Your task to perform on an android device: I want to take help from FitAI app to know the time period to reduce the 2kg weight, so take the help to know how much time it will take to reduce the 2kg weight.
Image 0: 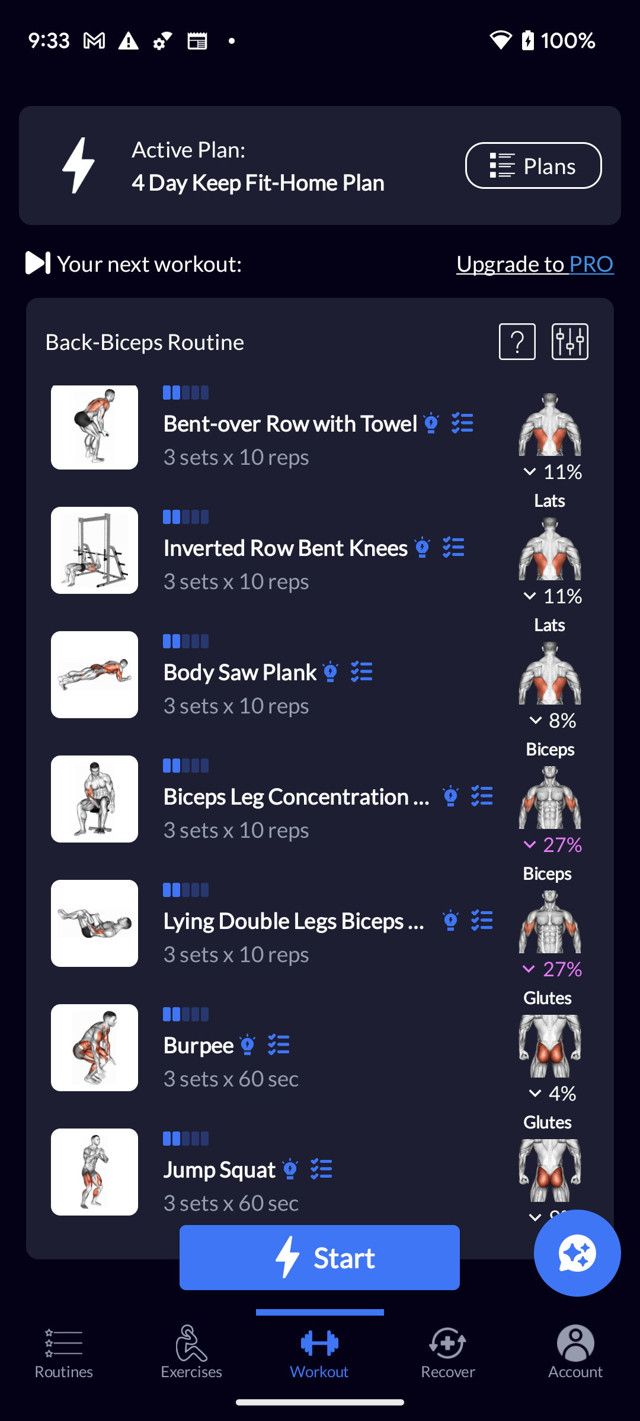
Click on the Chat icon at the bottom right corner of the screen to ask the question.
Step 0: click (577, 1252)
Image 1: 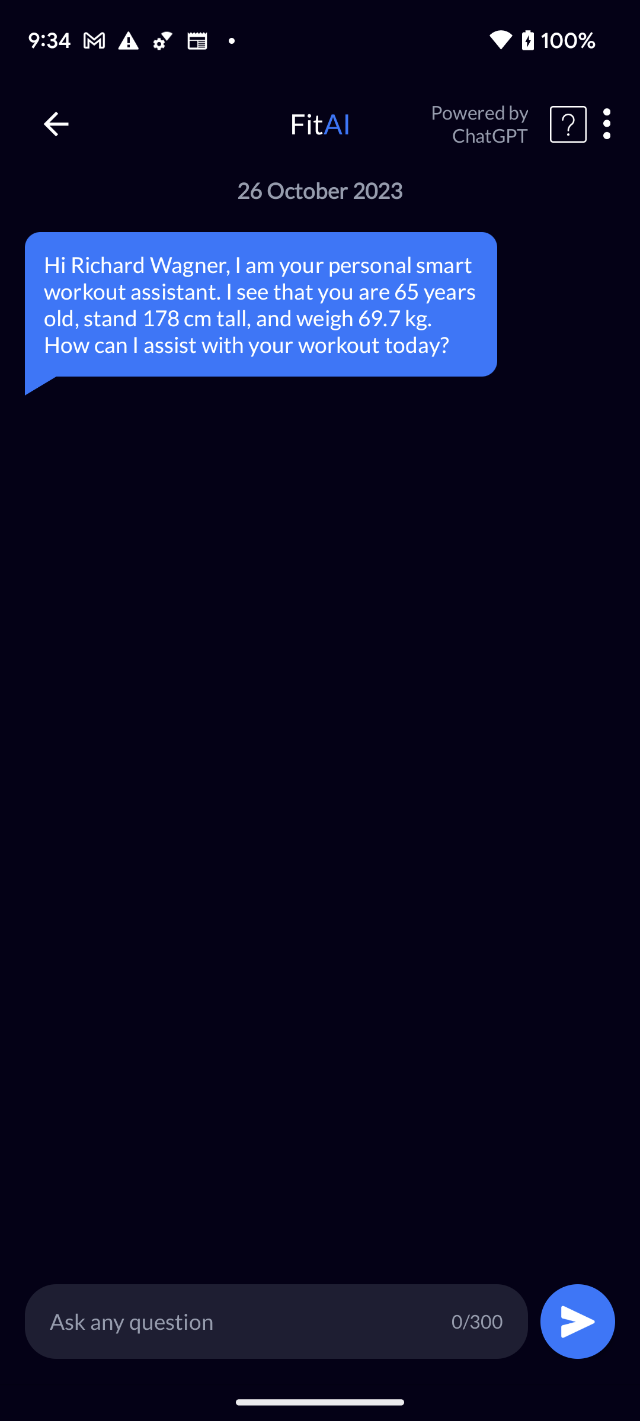
Click on the Ask any question bar at the bottom of the screen to ask the question
Step 1: click (244, 1321)
Image 2: 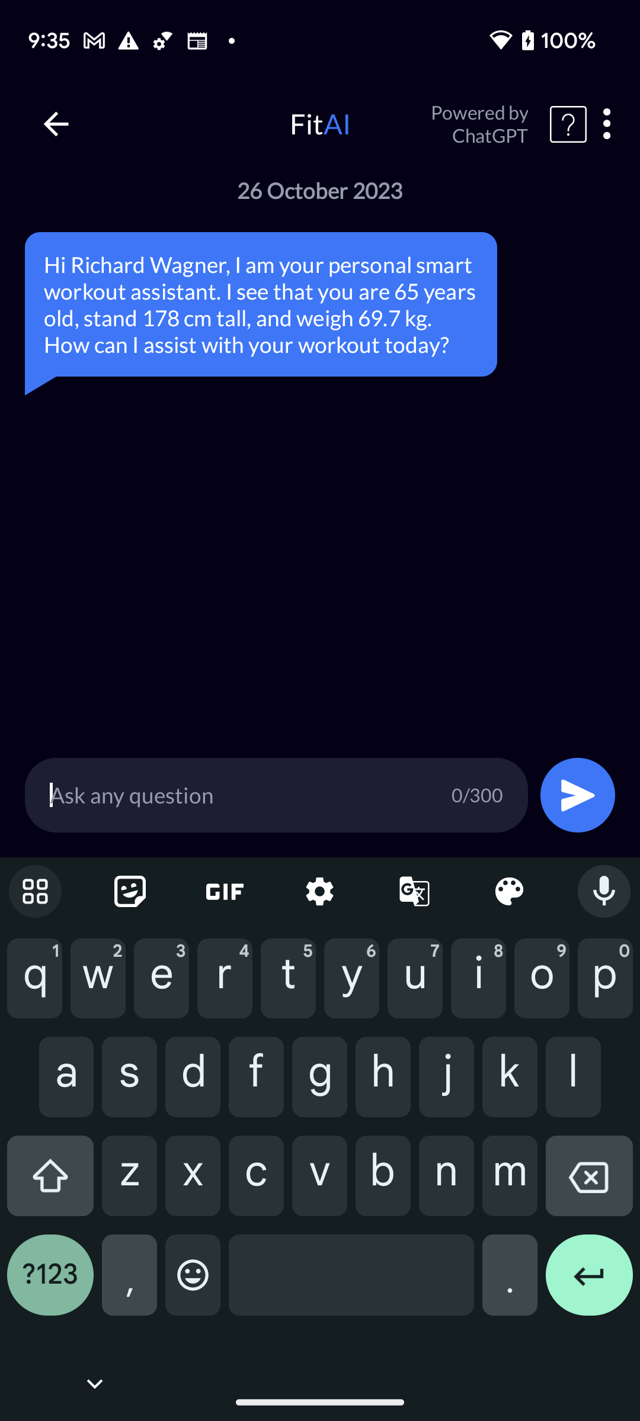
Type How much time will it take to reduce 2 kg of weight? in the chat bar.
Step 2: type "How much time will it take to reduce 2 kg of weight?"
Image 4: 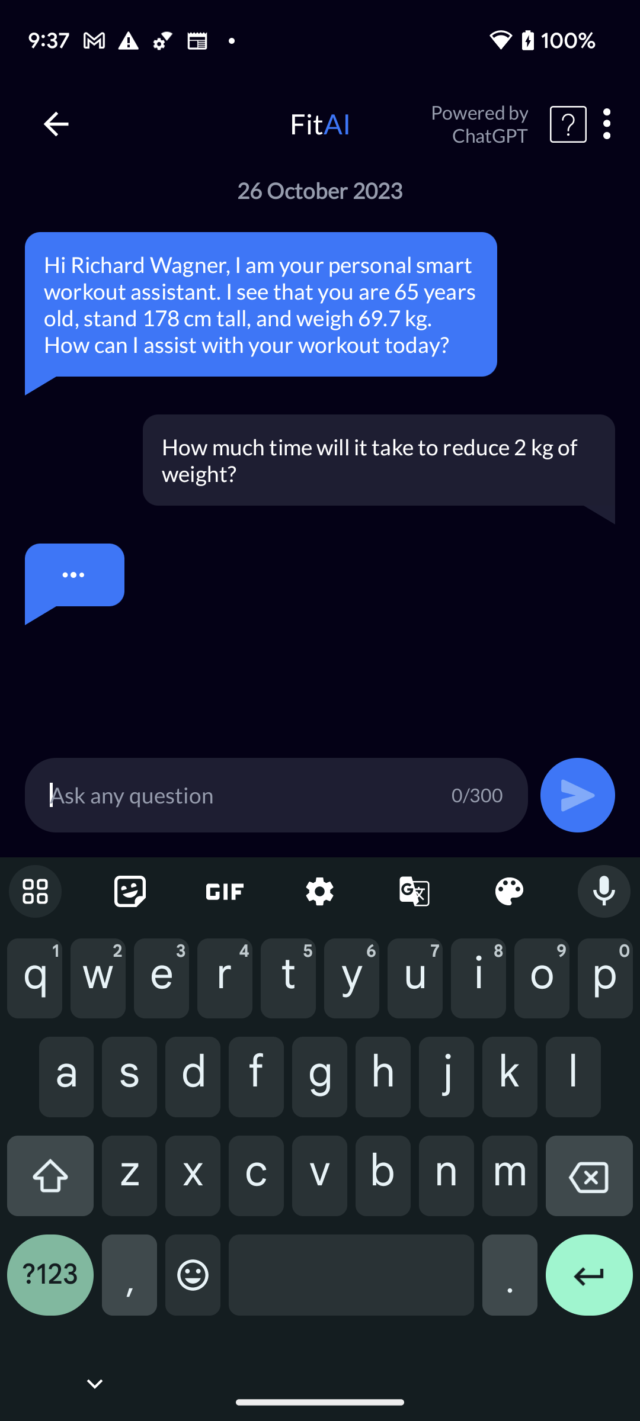
Click on the send button to send this question.
Step 4: wait